Your task to perform on an android device: switch to vimeo app and create a playlist name katty perry
Image 1: 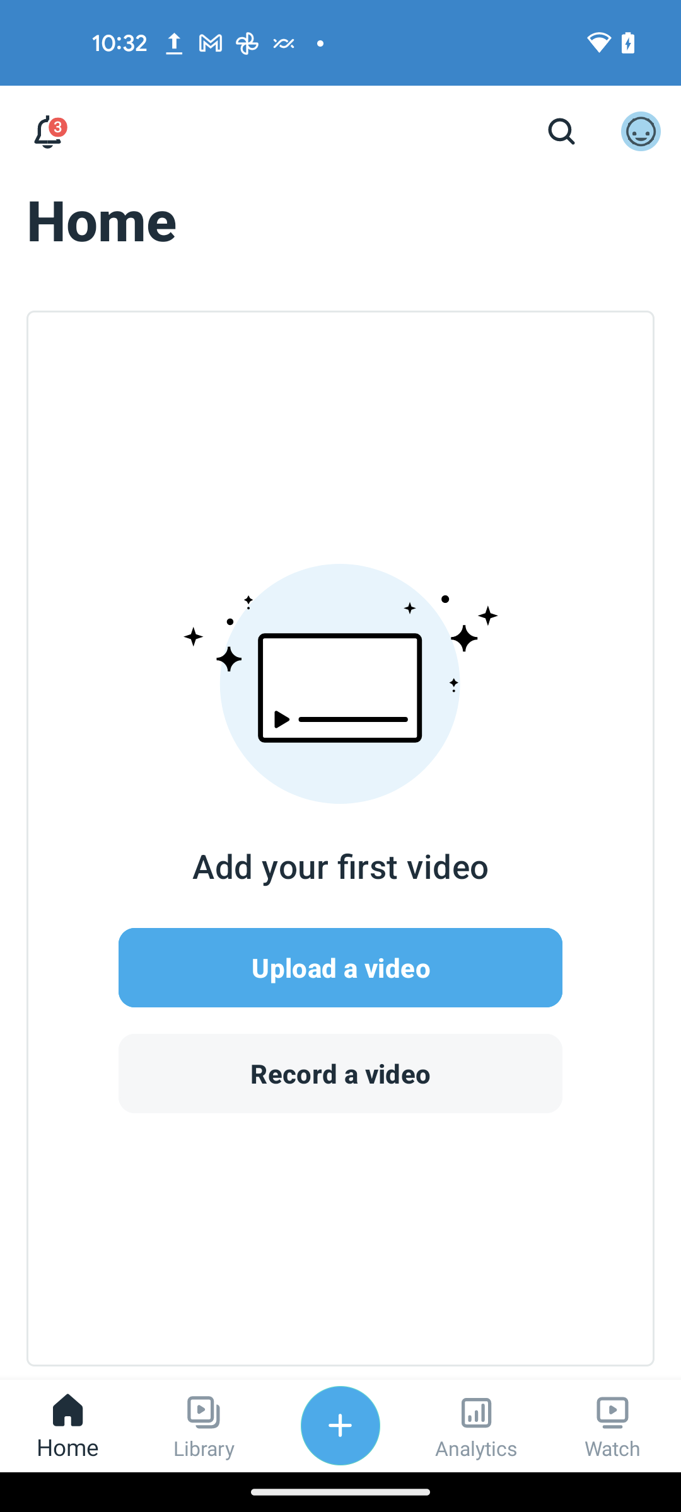
click on the library section at the bottom of the screen
Step 1: click (204, 1426)
Image 2: 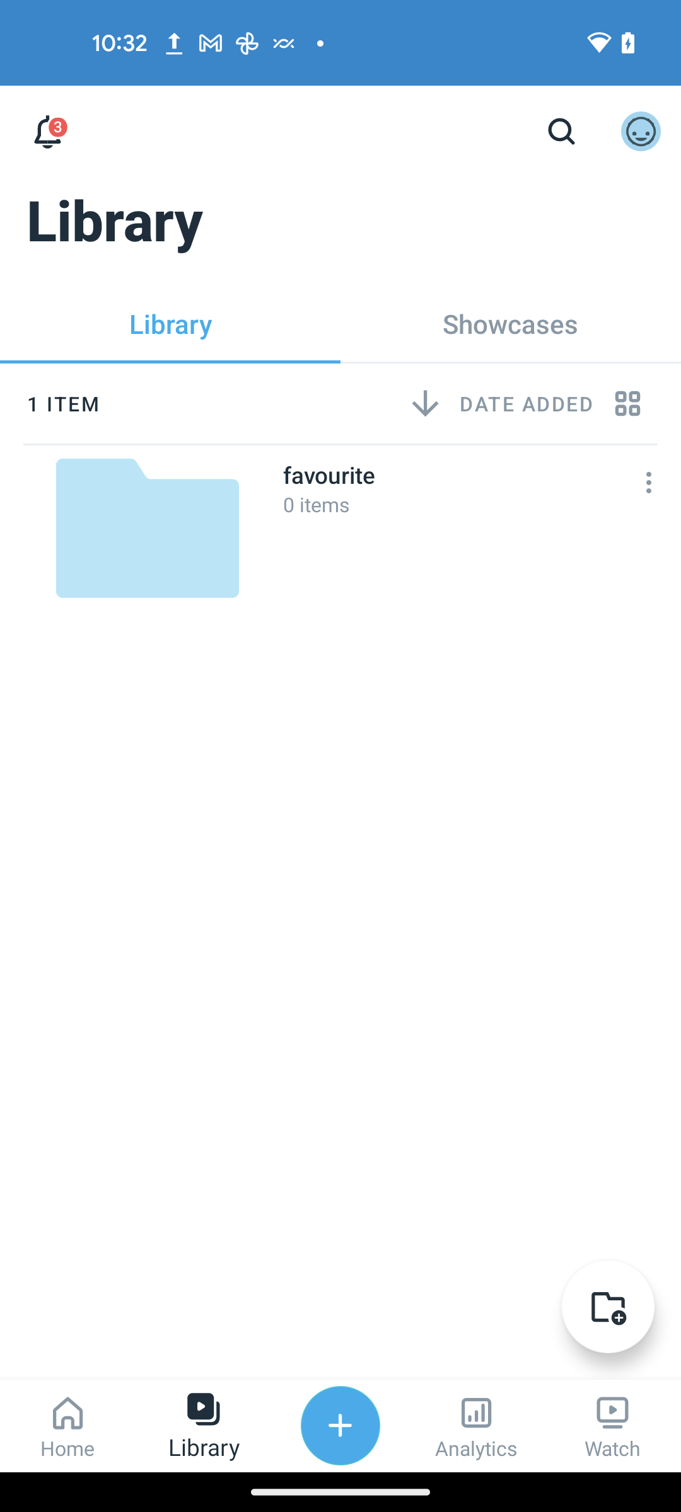
click on the folder icon at the bottom right corner of the screen 
Step 2: click (608, 1307)
Image 3: 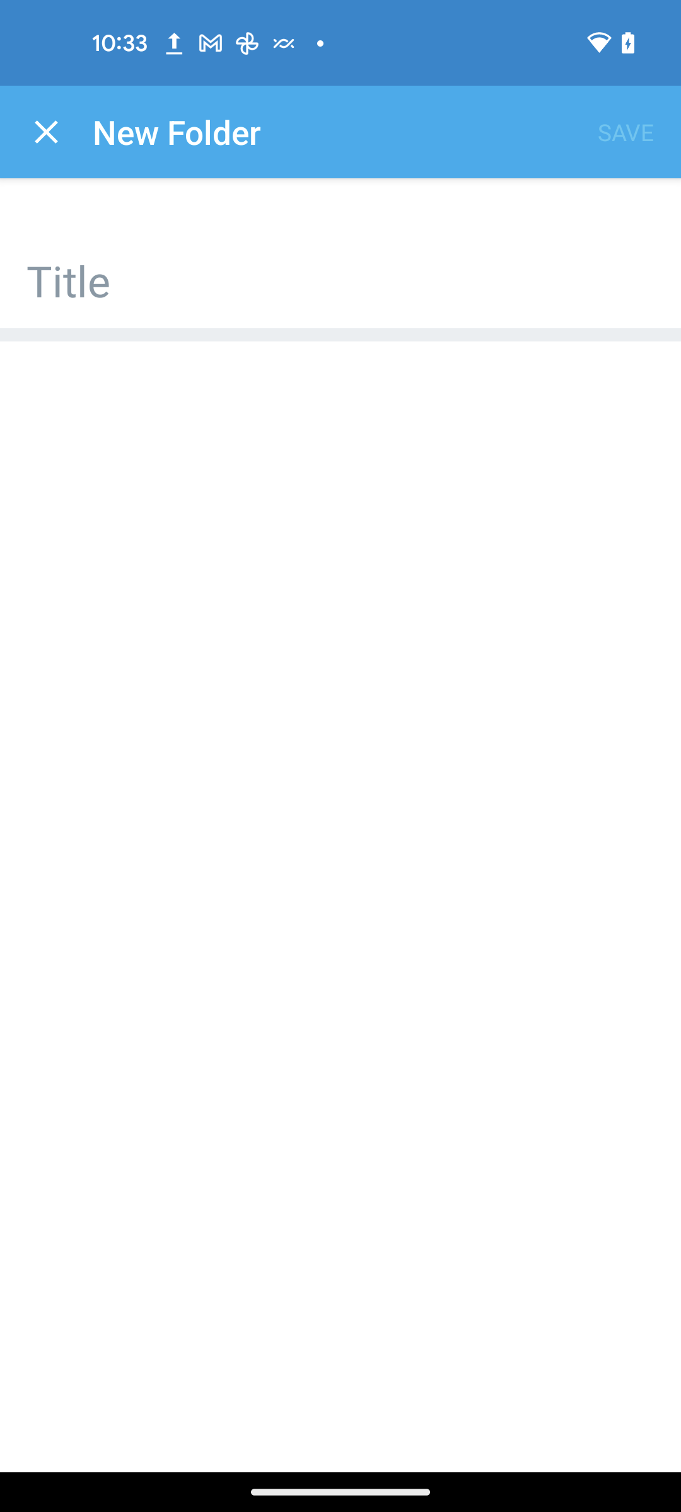
click on the title bar
Step 3: click (340, 266)
Image 4: 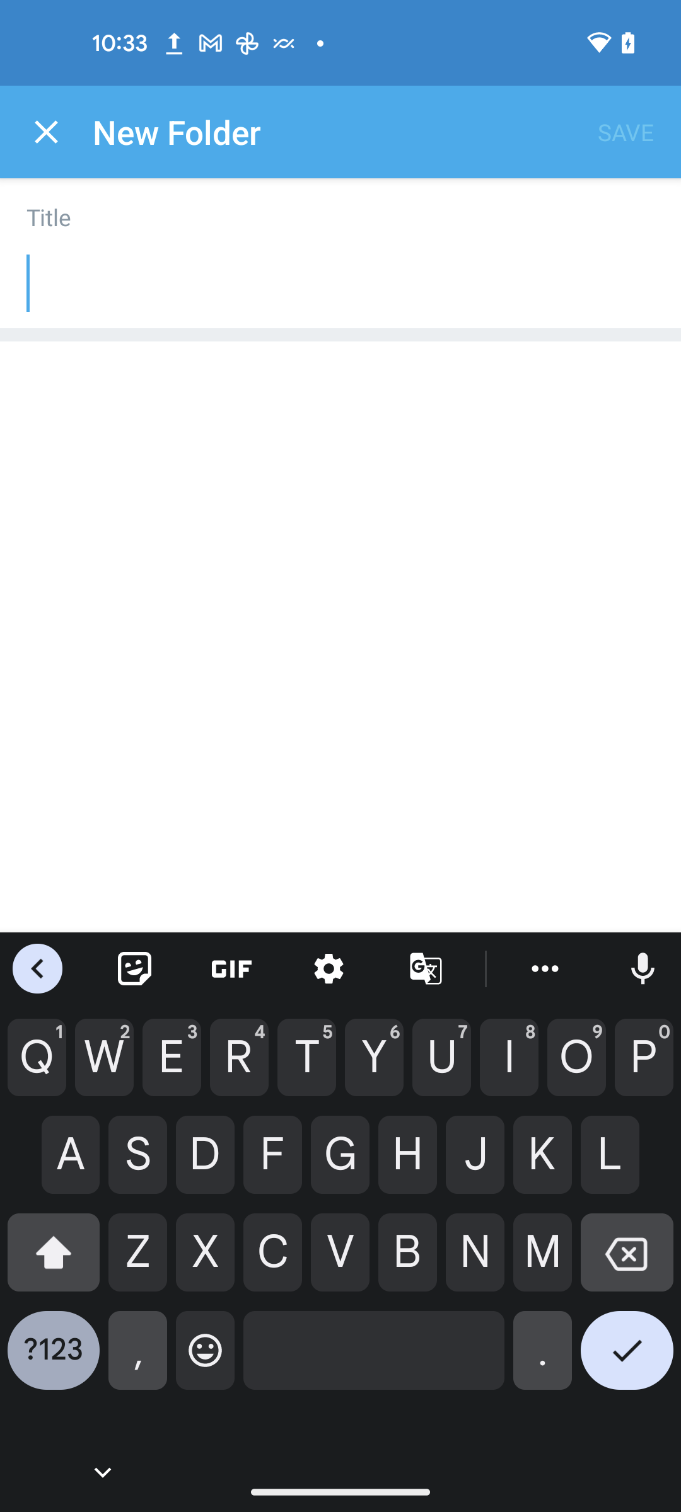
Enter the playlist name as katty perry
Step 4: type "katty perry"
Image 5: 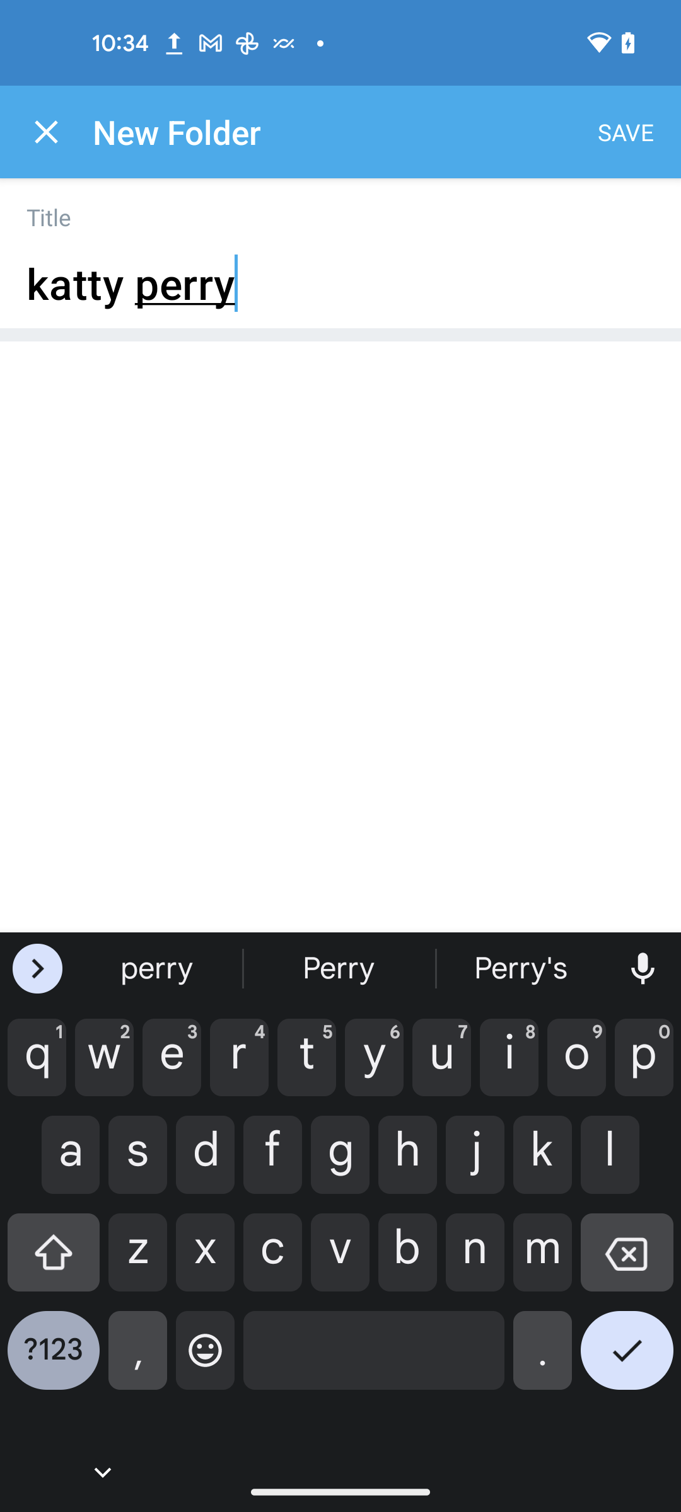
click on the save button at the top right corner of the screen
Step 5: click (626, 132)
Image 8: 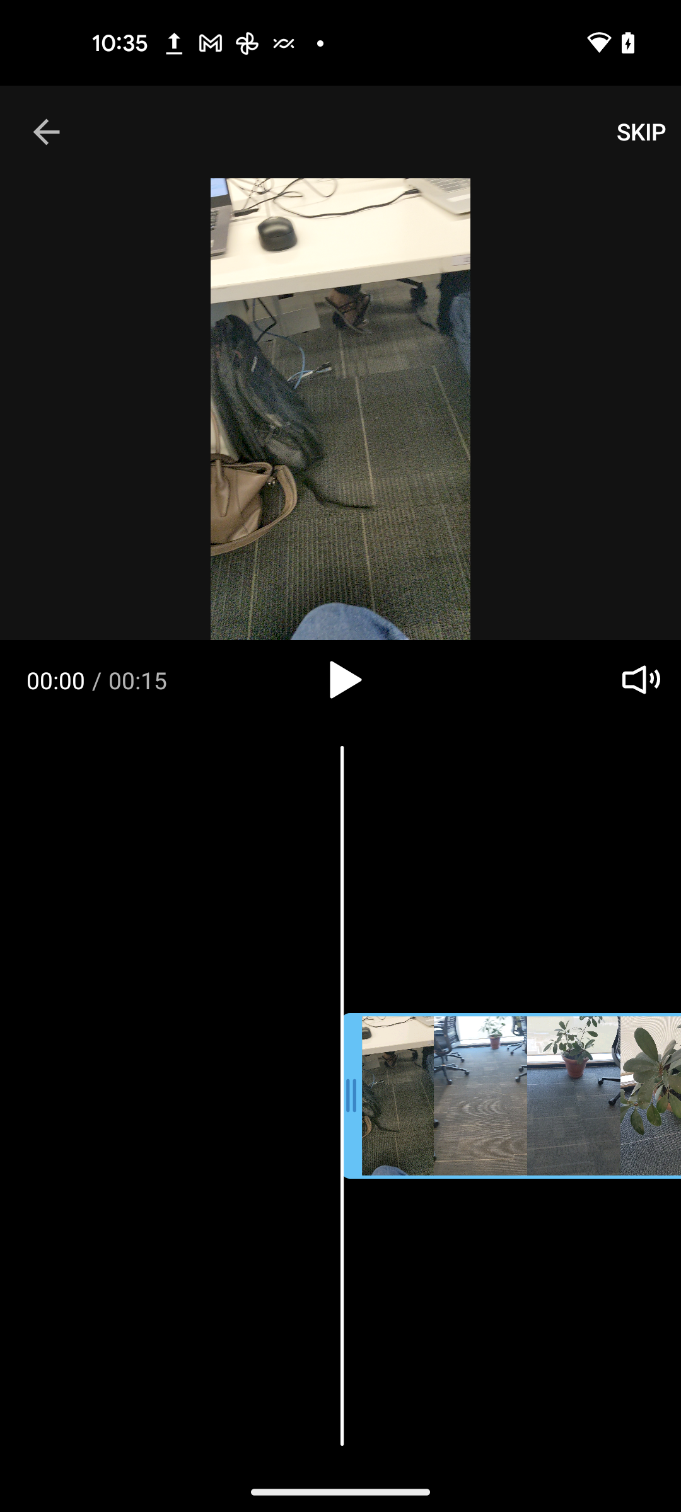
click on the skip button at the top right corner of the screen 
Step 8: click (641, 132)
Image 9: 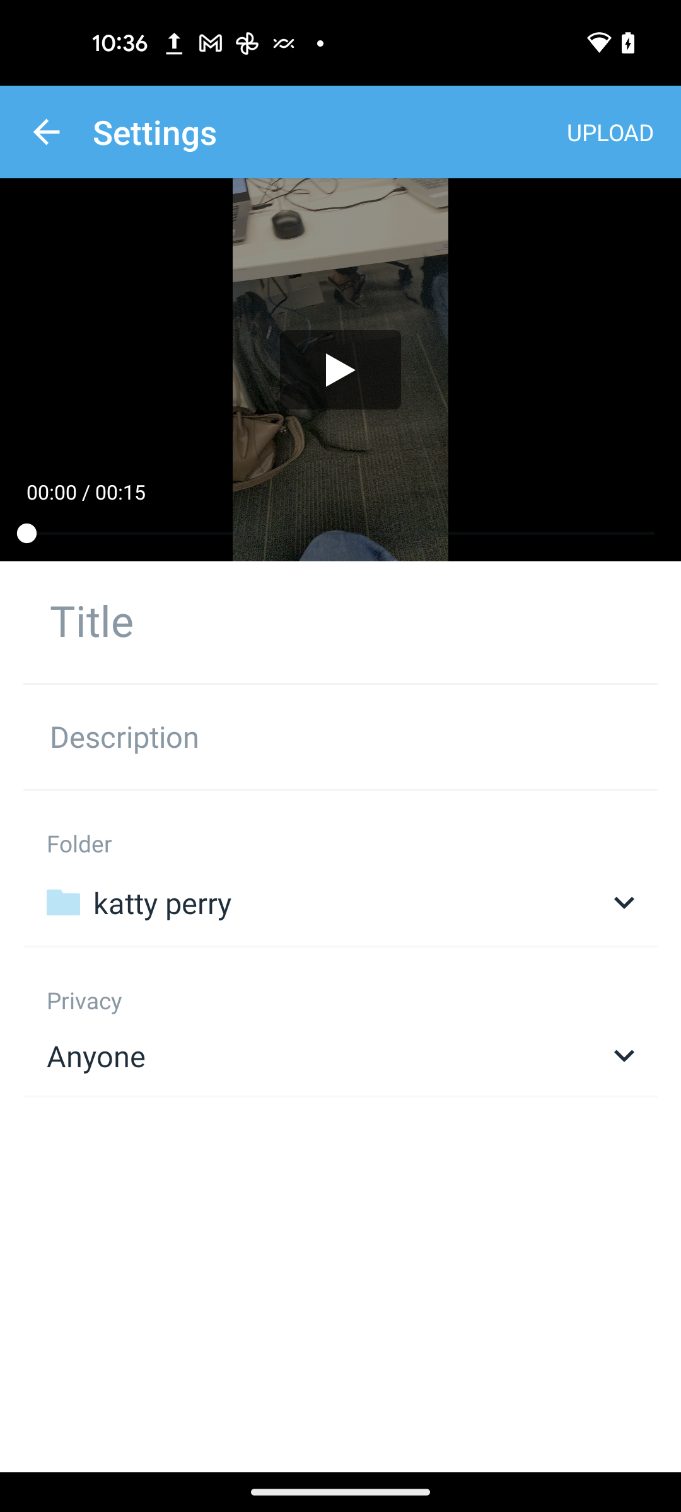
click on the title bar
Step 9: type "katty perry"
Image 10: 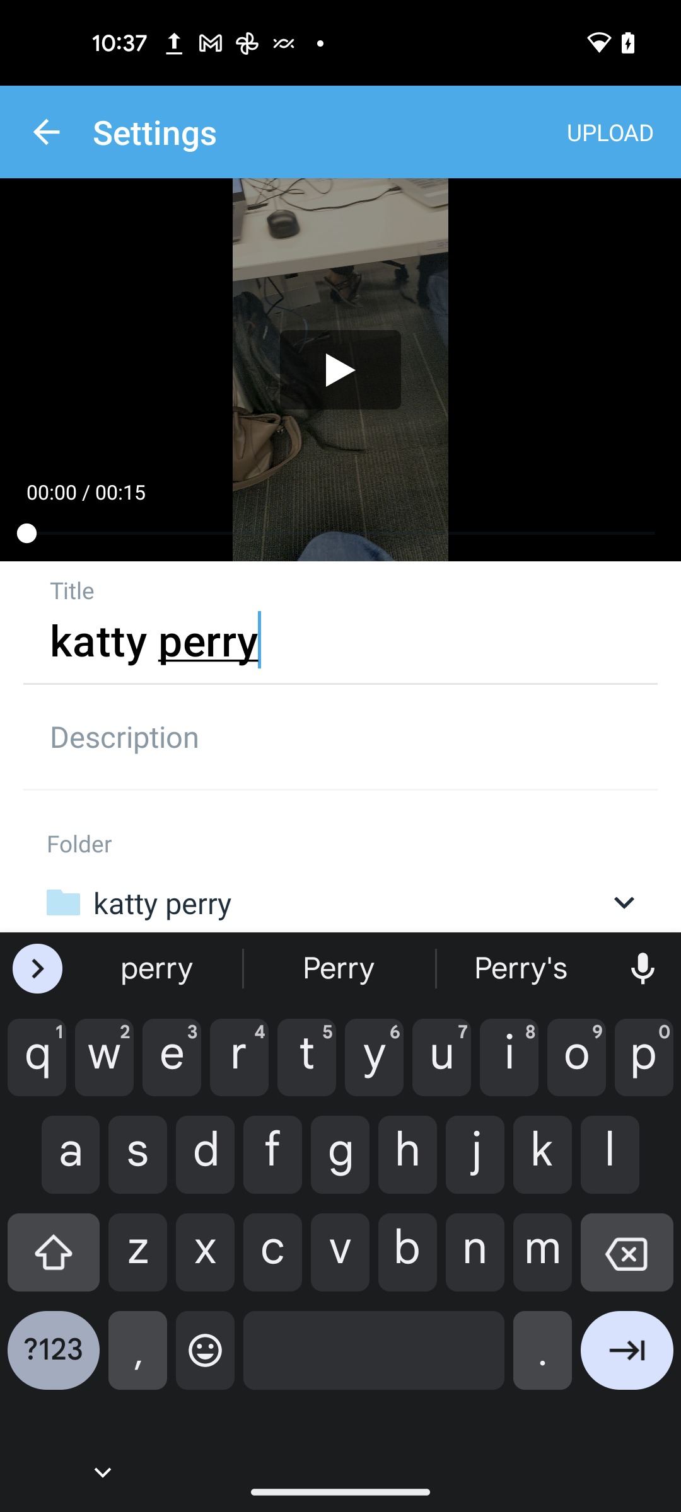
click on the upload button at the top right corner of the screen 
Step 10: click (610, 132)
Image 11: 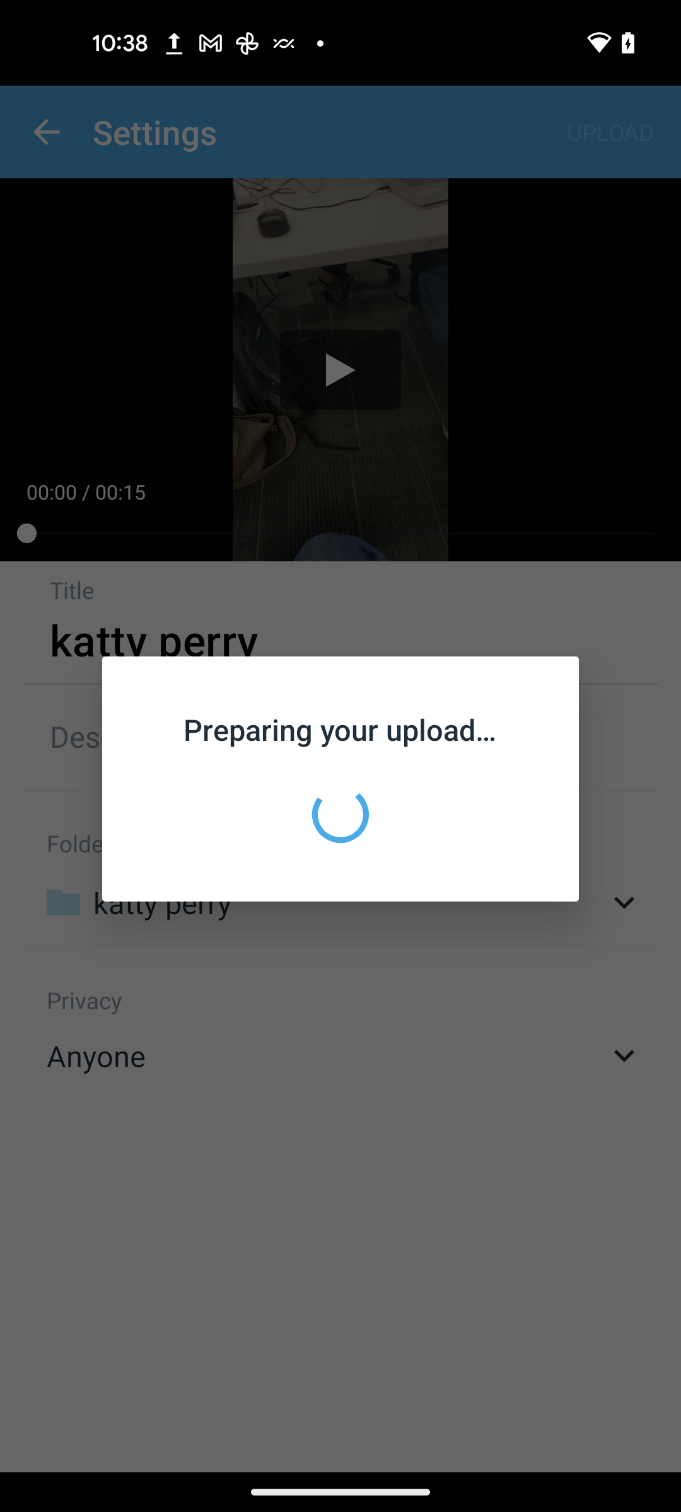
click on the upload button at the top right corner of the screen 
Step 11: wait
Image 12: 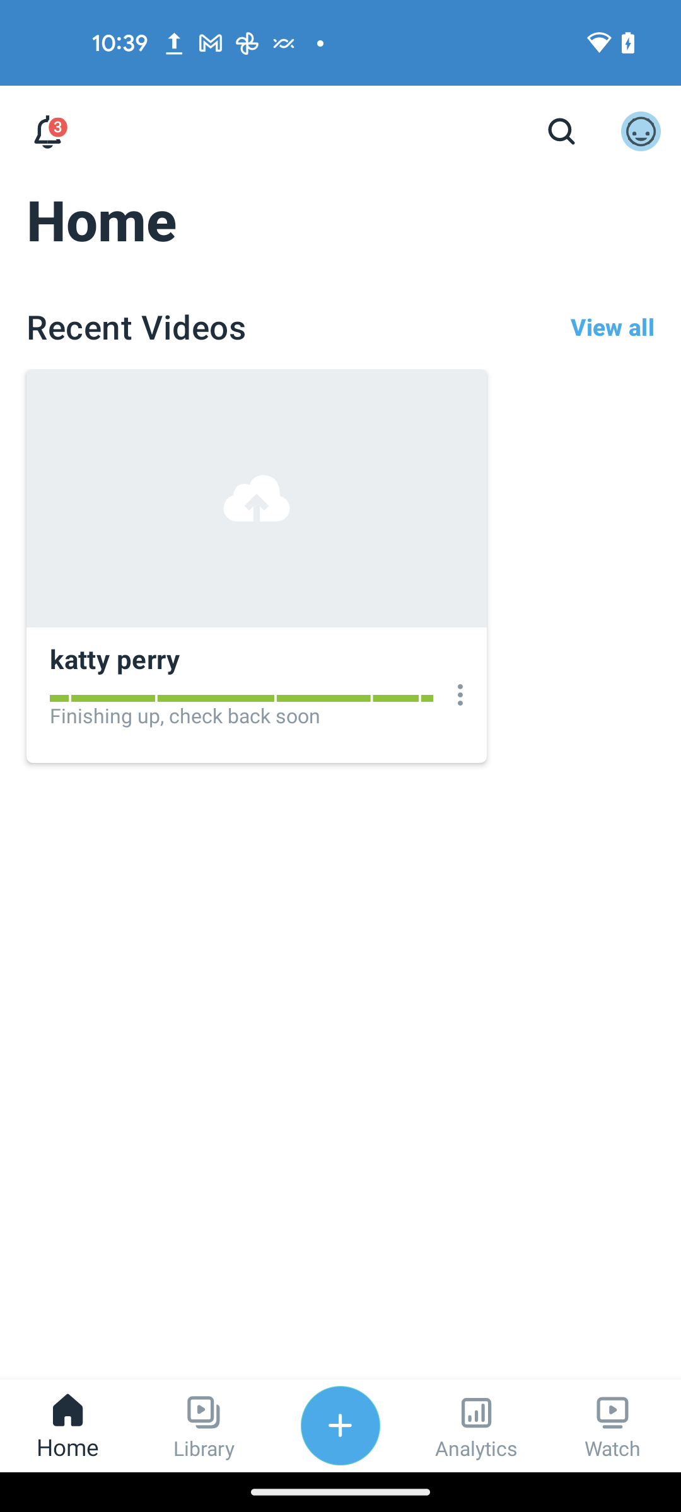
click on the upload button at the top right corner of the screen 
Step 12: wait
Image 13: 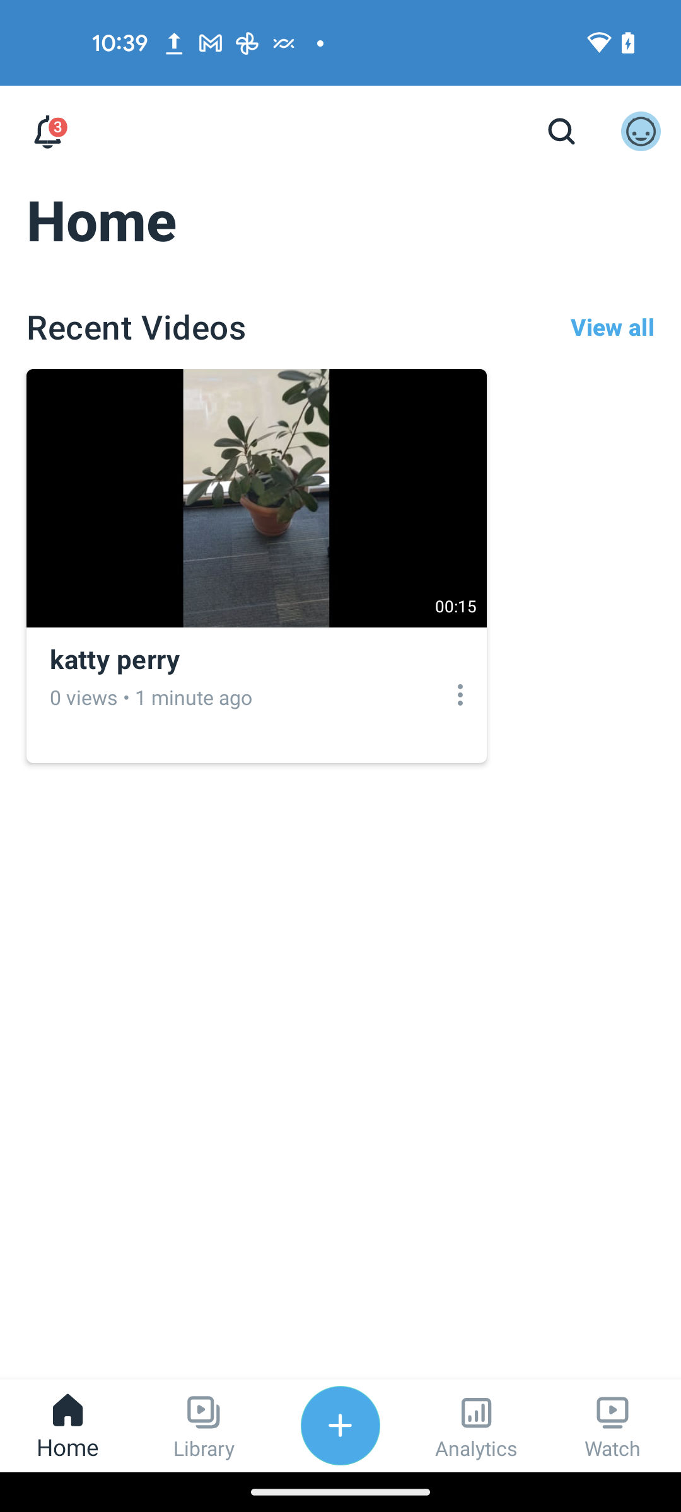
Go to the library section
Step 13: click (204, 1426)